Your task to perform on an android device: I would like to read the reviews of the Mercedes Benz A class as i really liked the car.
Image 0: 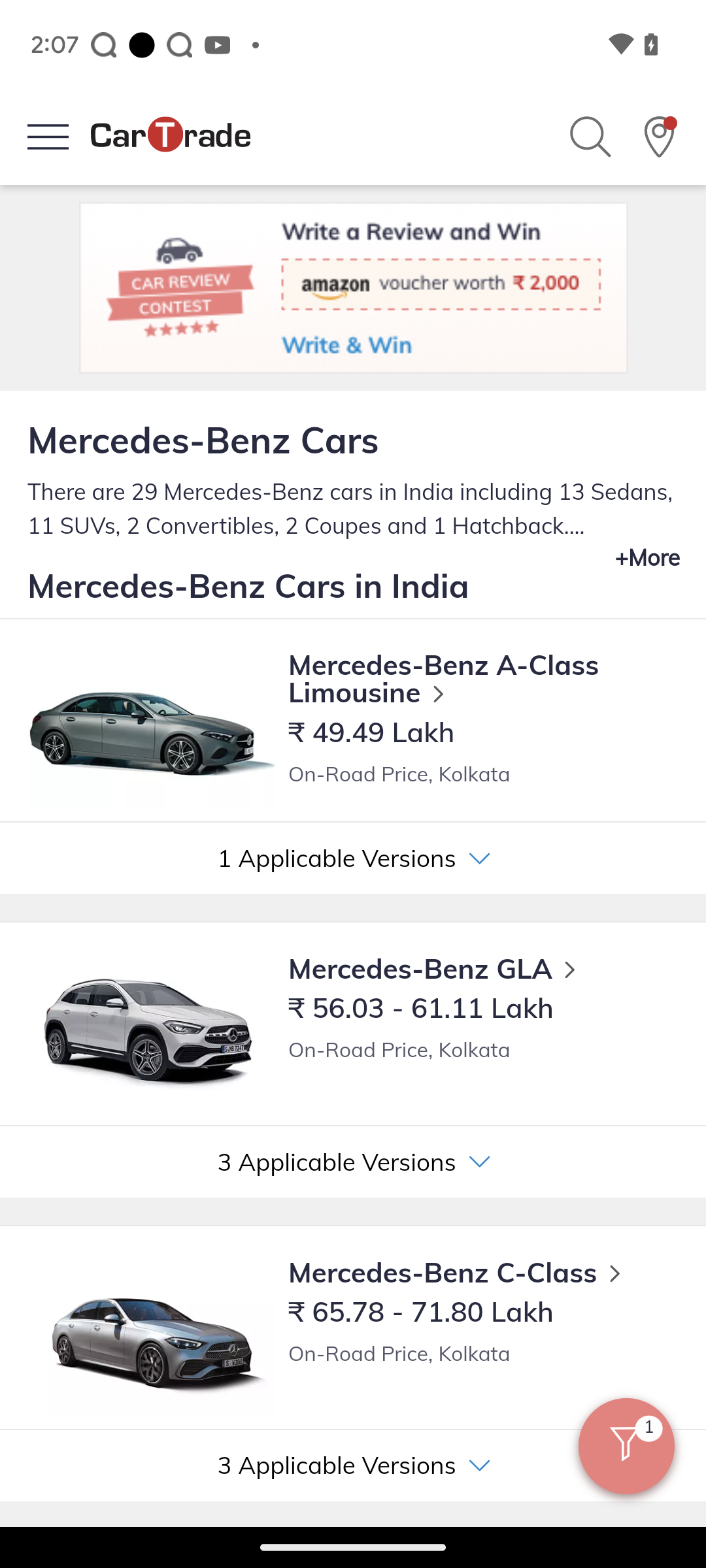
Click on the Mercedes Benz A class
Step 0: click (484, 732)
Image 1: 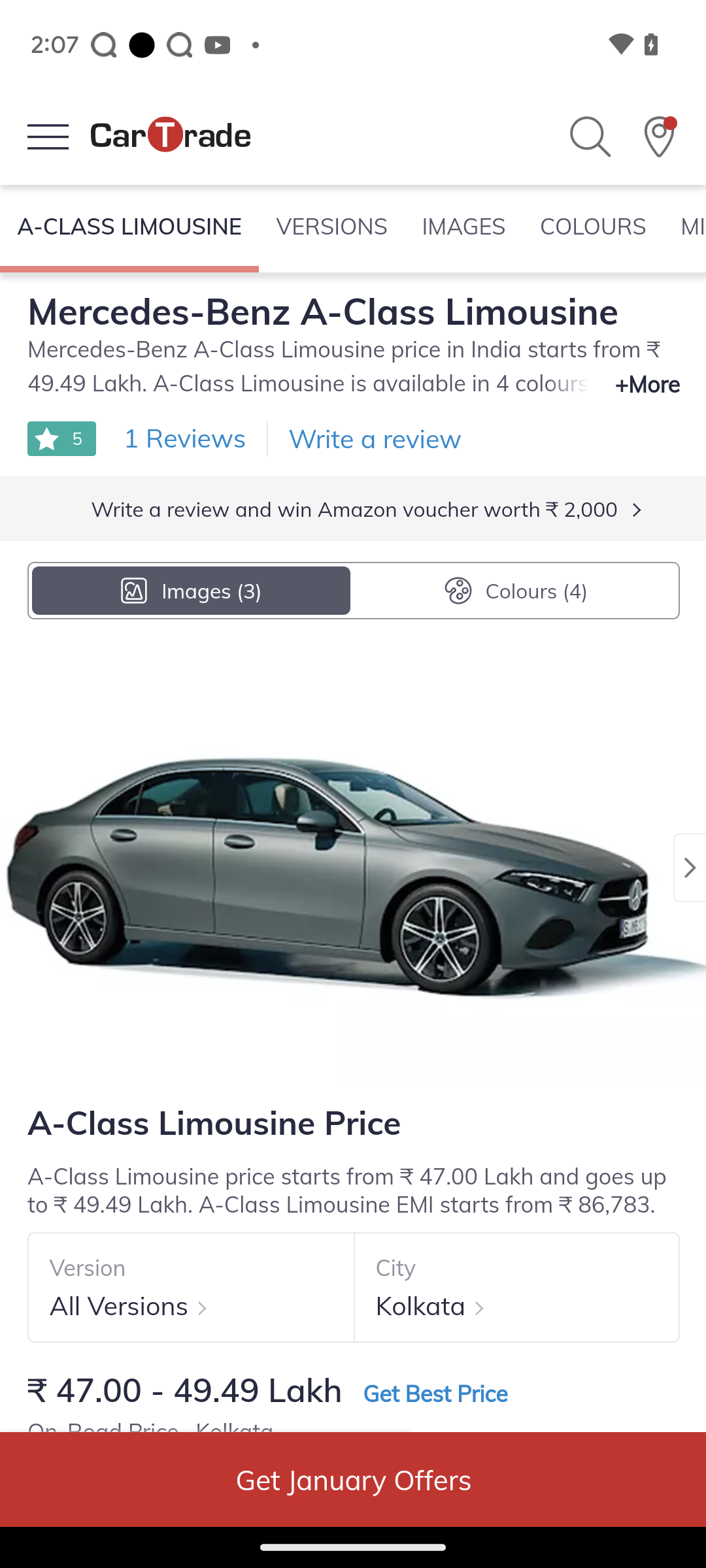
click on the reviews option
Step 1: click (185, 437)